Your task to perform on an android device: Share Jaap file on gmail
Image 0: 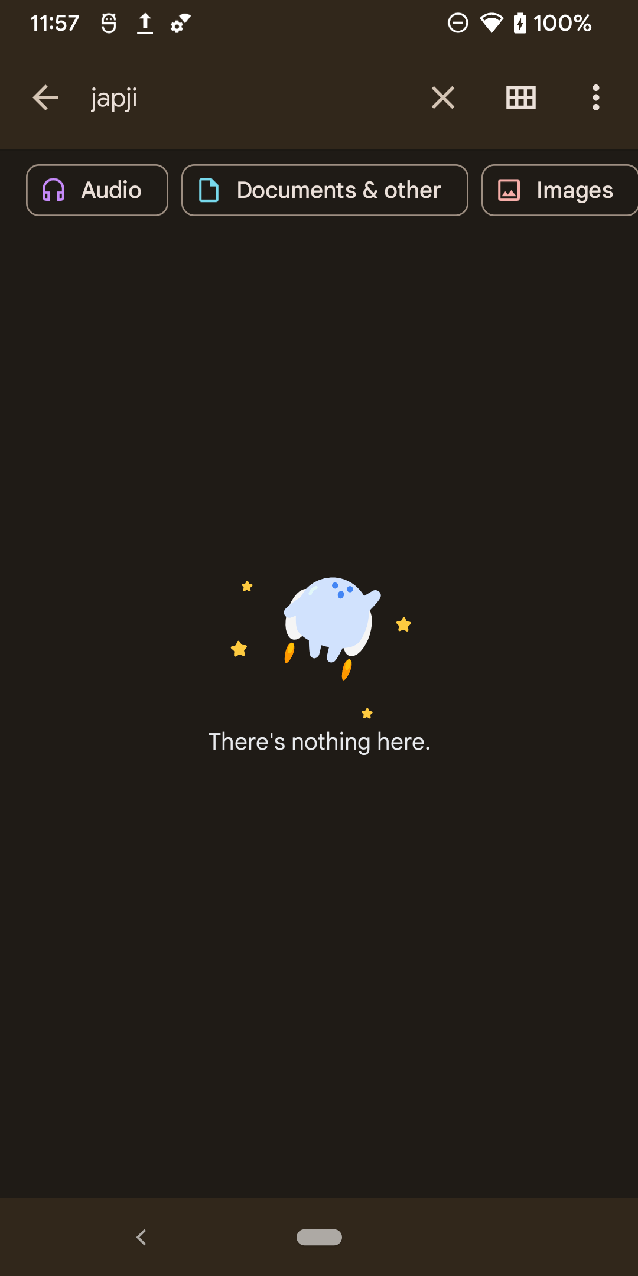
Go back to the home screen of the current open app
Step 0: press back button
Image 1: 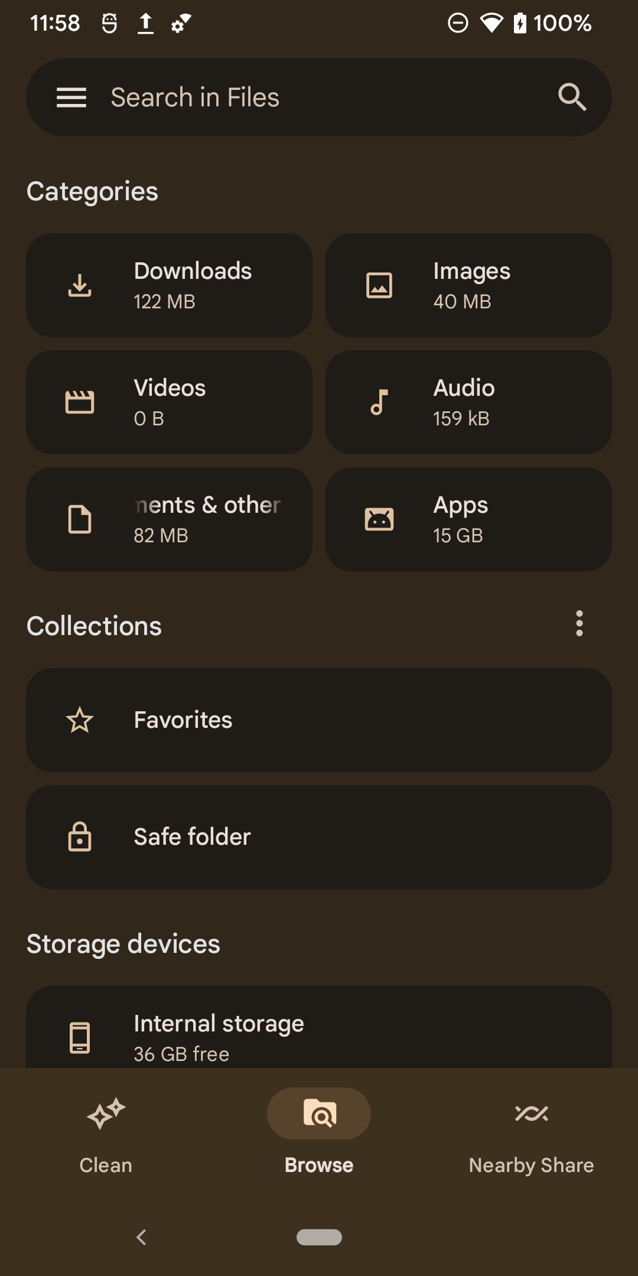
Click on the Downloads tab in Categories option
Step 1: click (193, 271)
Image 2: 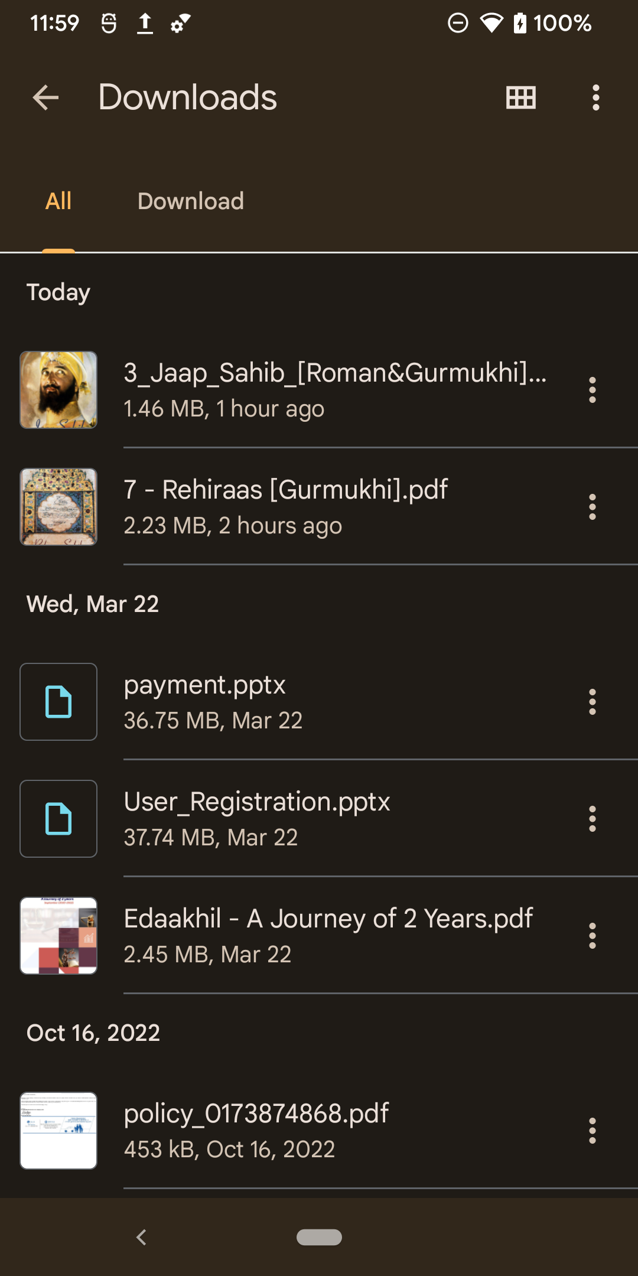
Tap on the Jaap file
Step 2: click (335, 372)
Image 3: 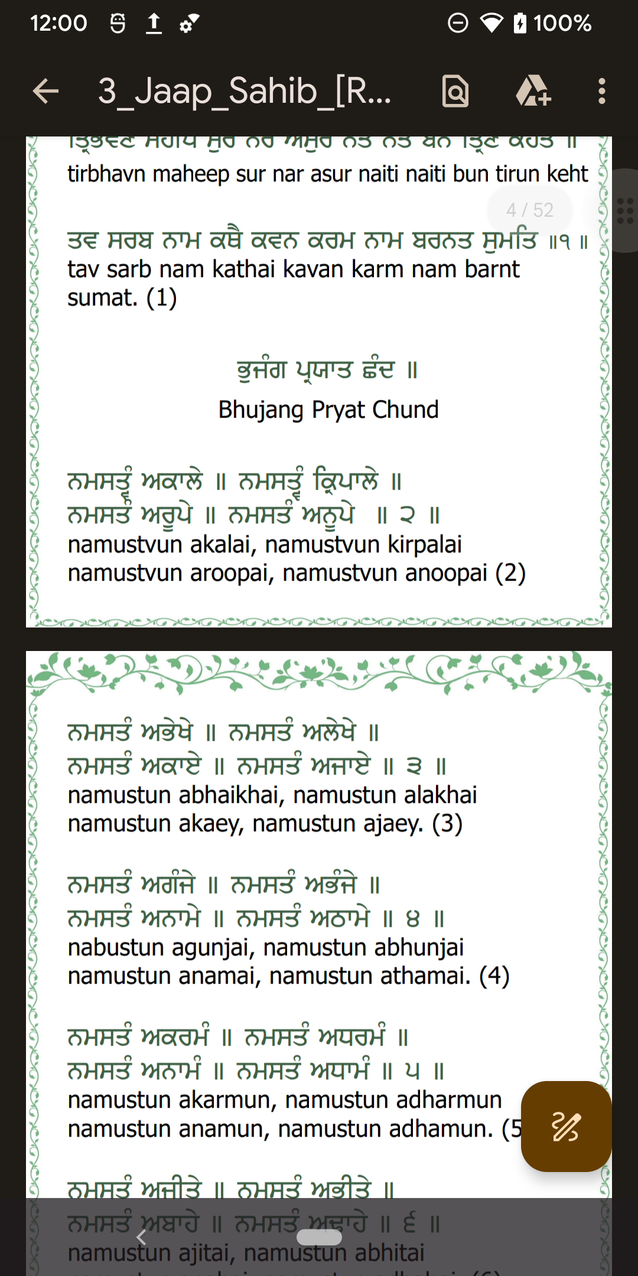
Tap on the three dots in the top right corner of the screen
Step 3: click (605, 90)
Image 4: 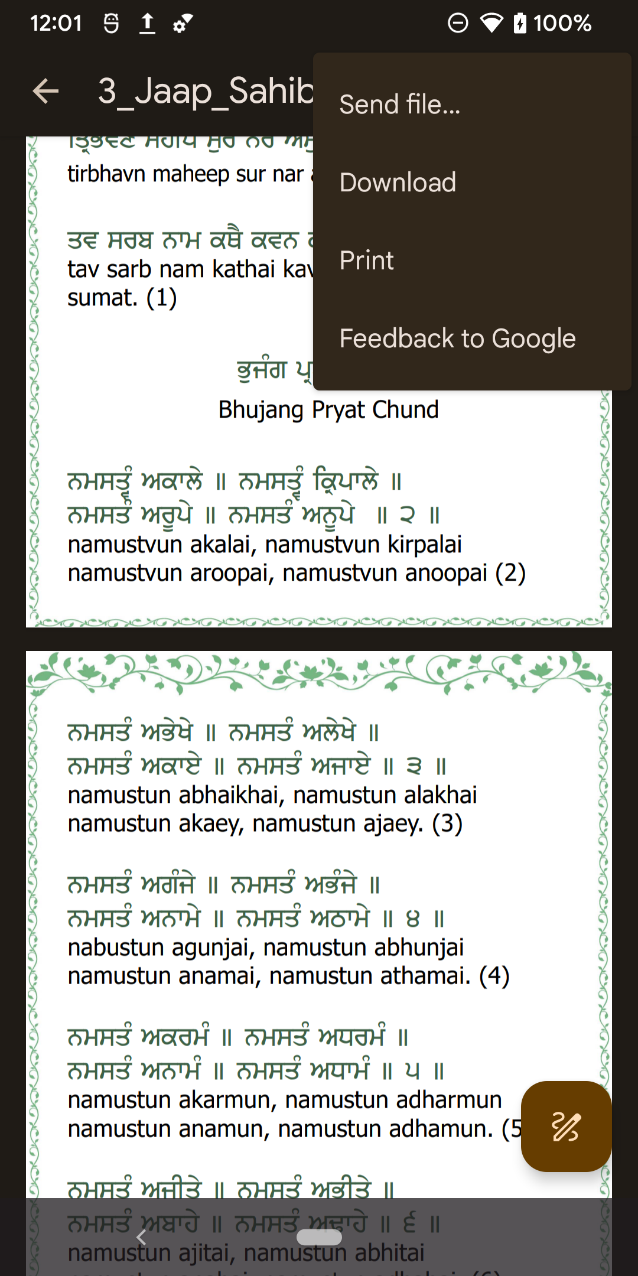
Click on the Send file on the top right of the pop up screen
Step 4: click (472, 104)
Image 5: 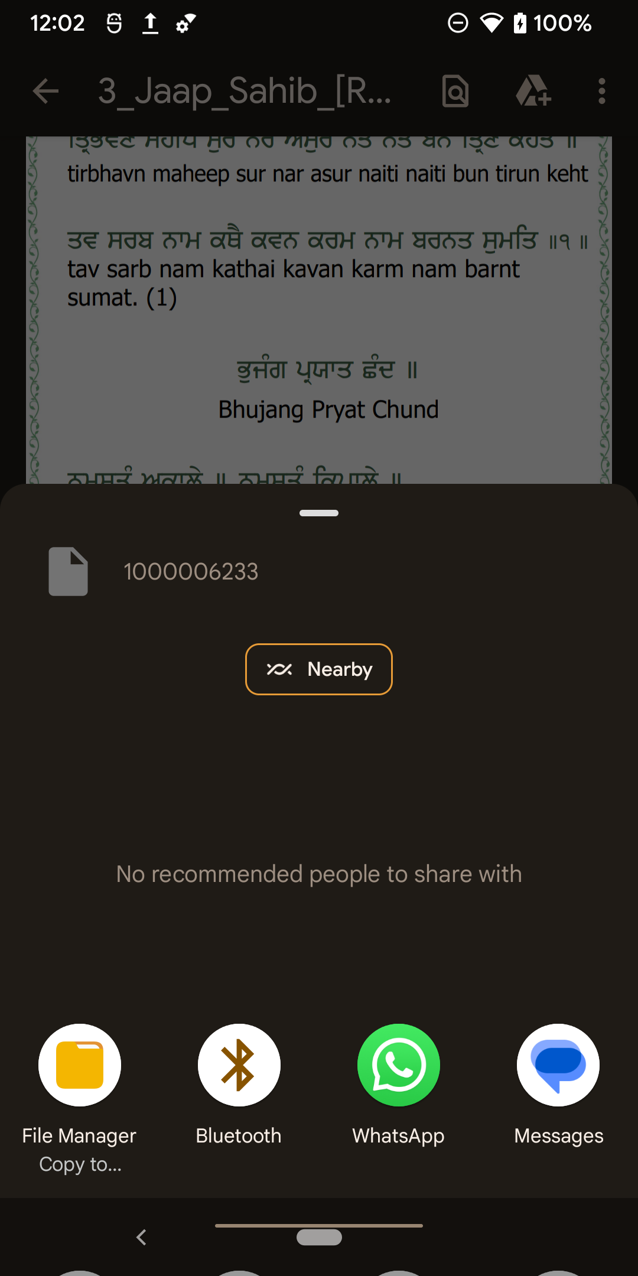
Swipe up for more option
Step 5: scroll down
Image 6: 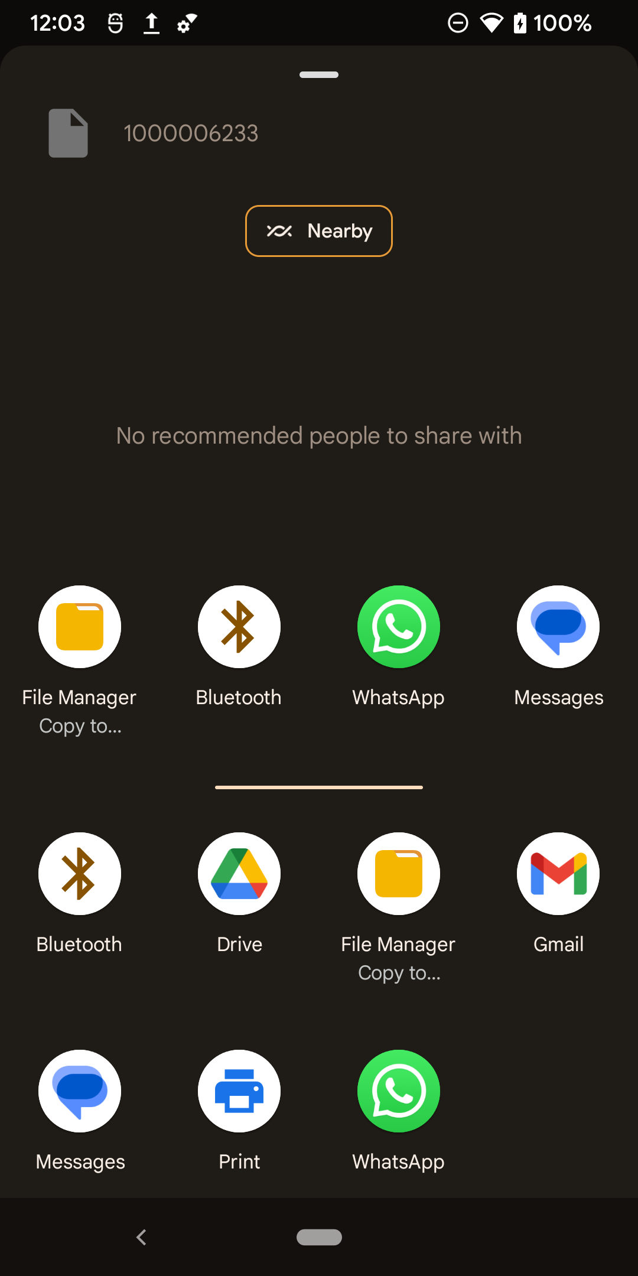
Click on Gmail option 
Step 6: click (558, 874)